Your task to perform on an android device: I want to download this book, The Diary of a Young Girl, written by Anne Frank, on the drive because I would like to read it
Image 1: 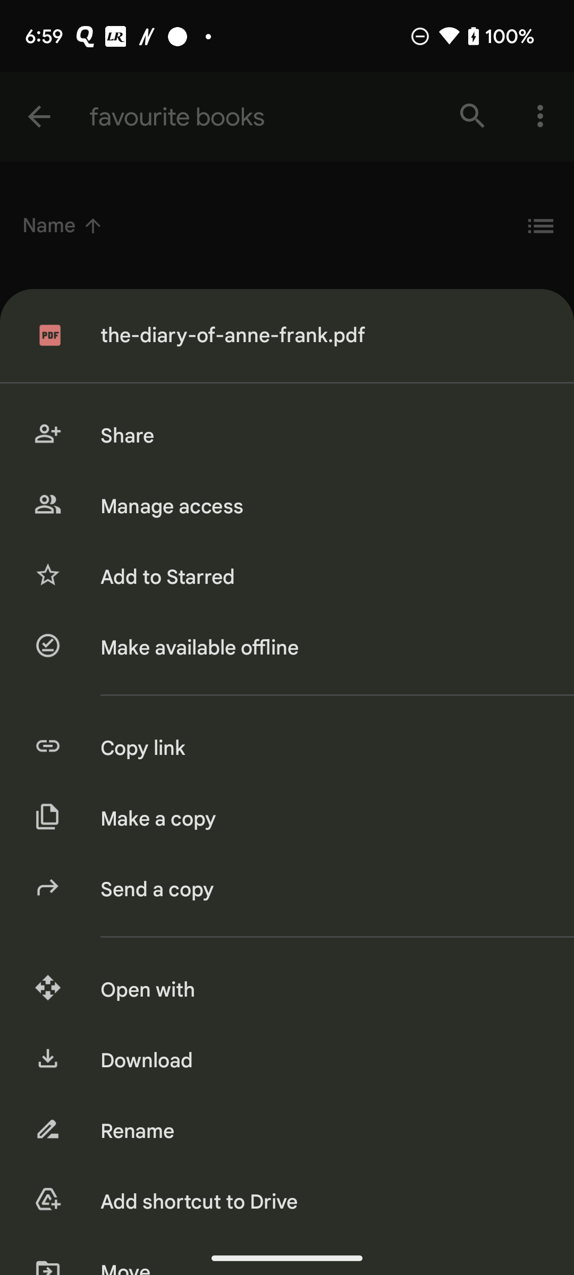
Click on the Download option 
Step 1: click (320, 1060)